Your task to perform on an android device: I want to add to in my cart the Samsung Z flip phone if i want to purchase this phone in future so i will purchase easily
Image 0: 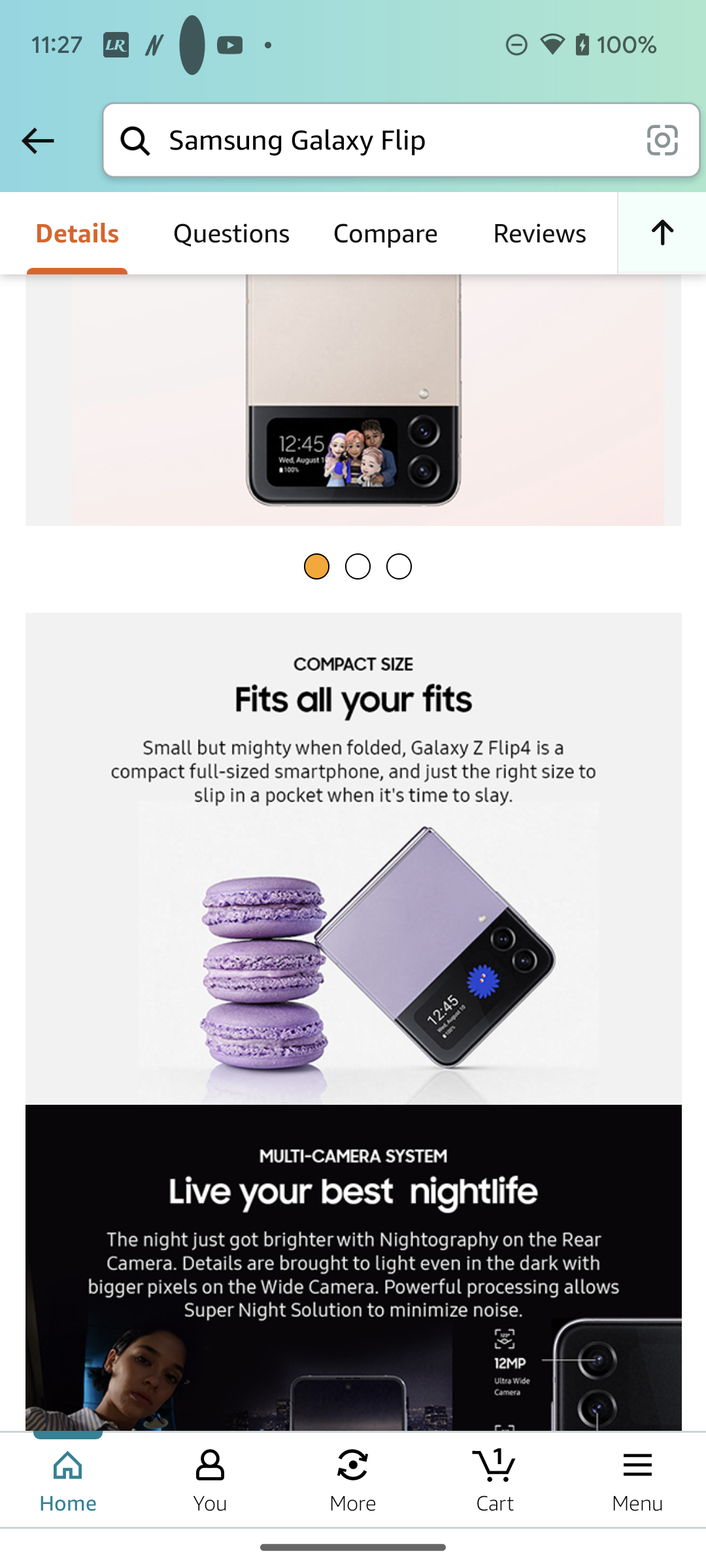
Scroll down to view the add to cart option 
Step 0: scroll up
Image 1: 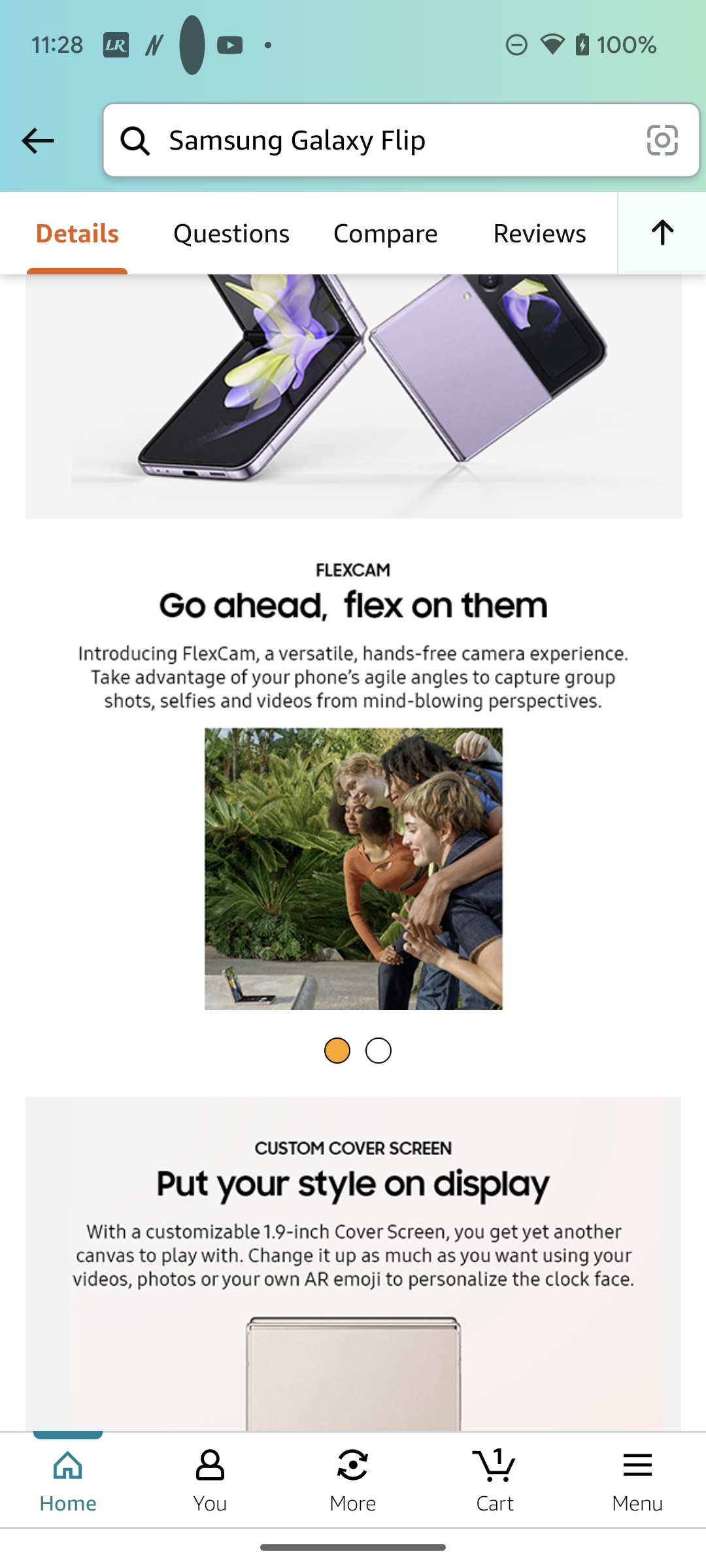
Scroll down to view the add to cart option 
Step 1: scroll up
Image 2: 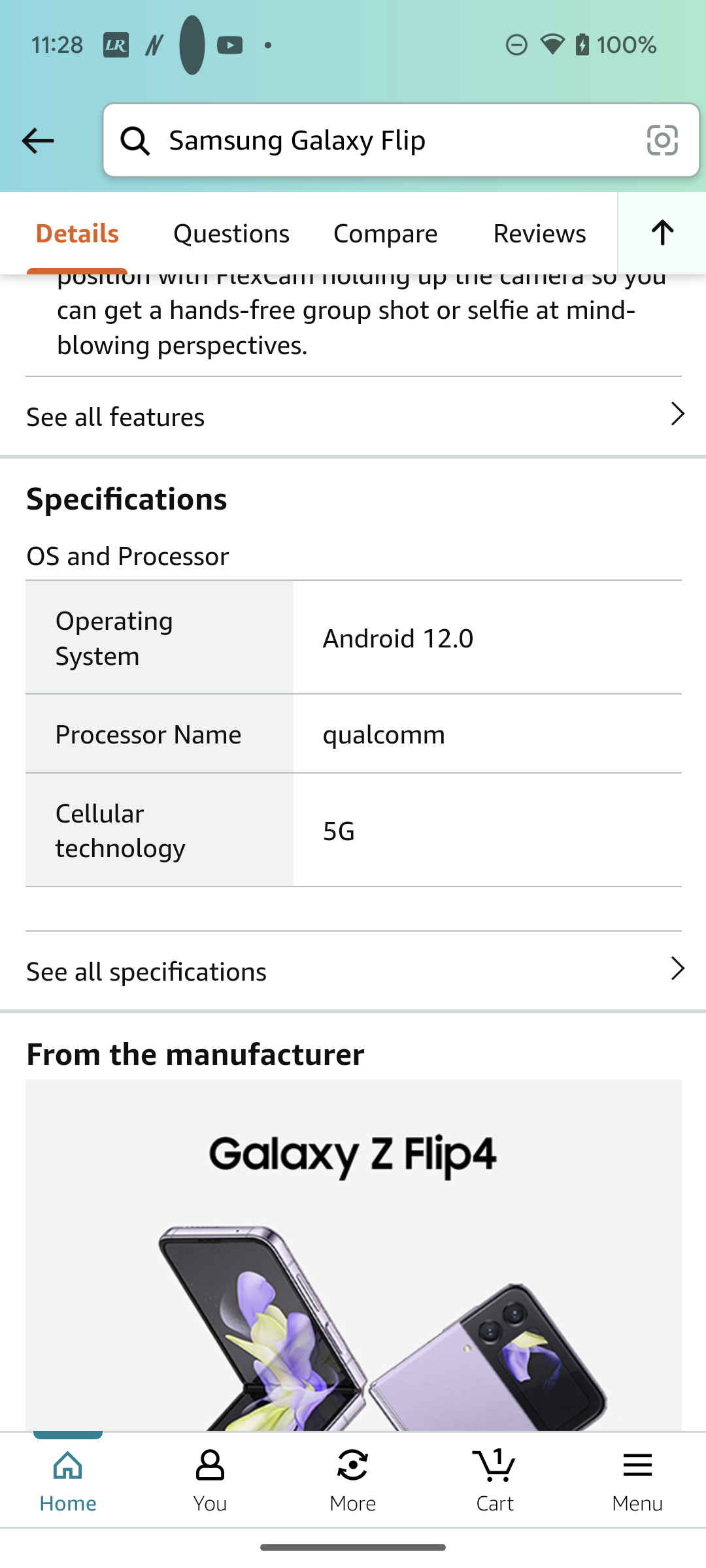
Scroll down to view the add to cart option 
Step 2: scroll up
Image 3: 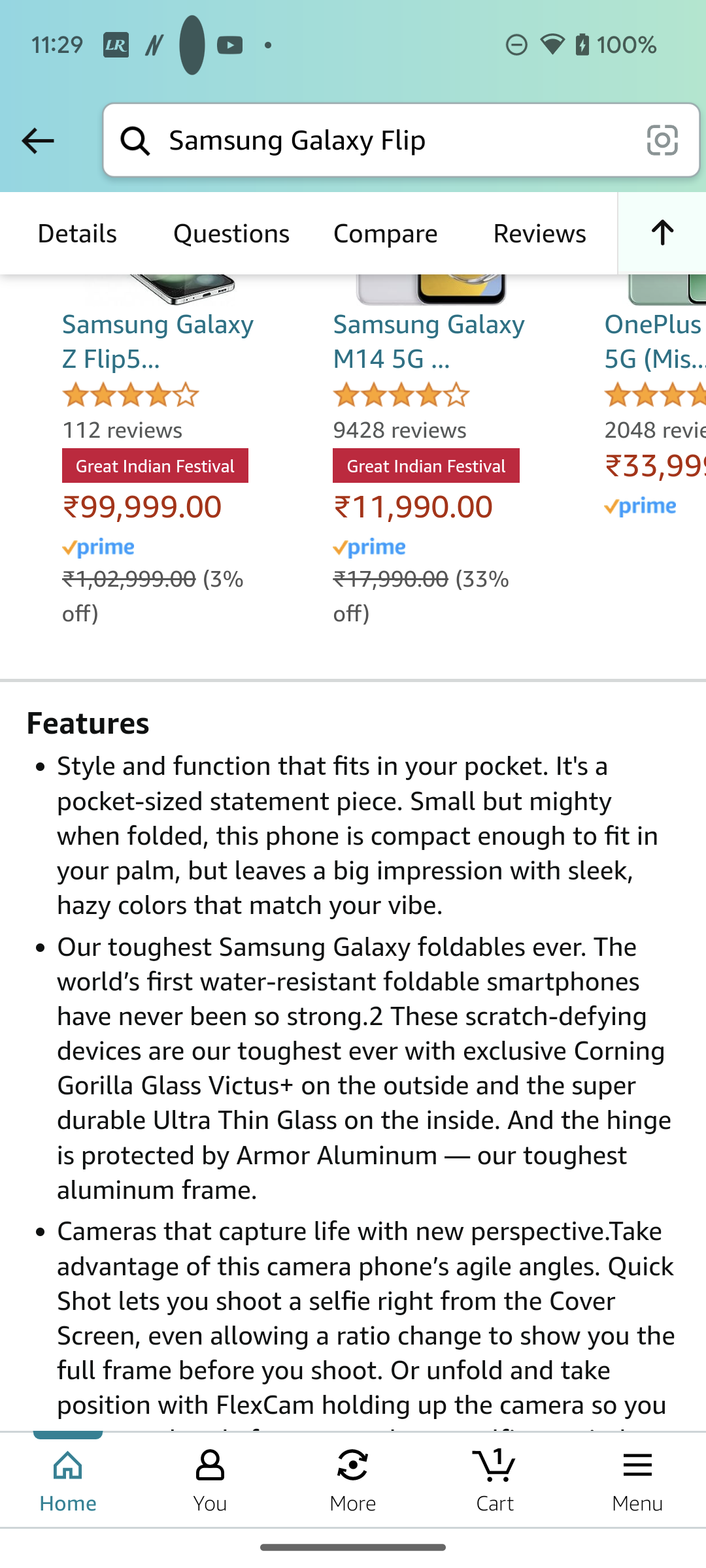
Scroll down to view the add to cart option 
Step 3: scroll up
Image 4: 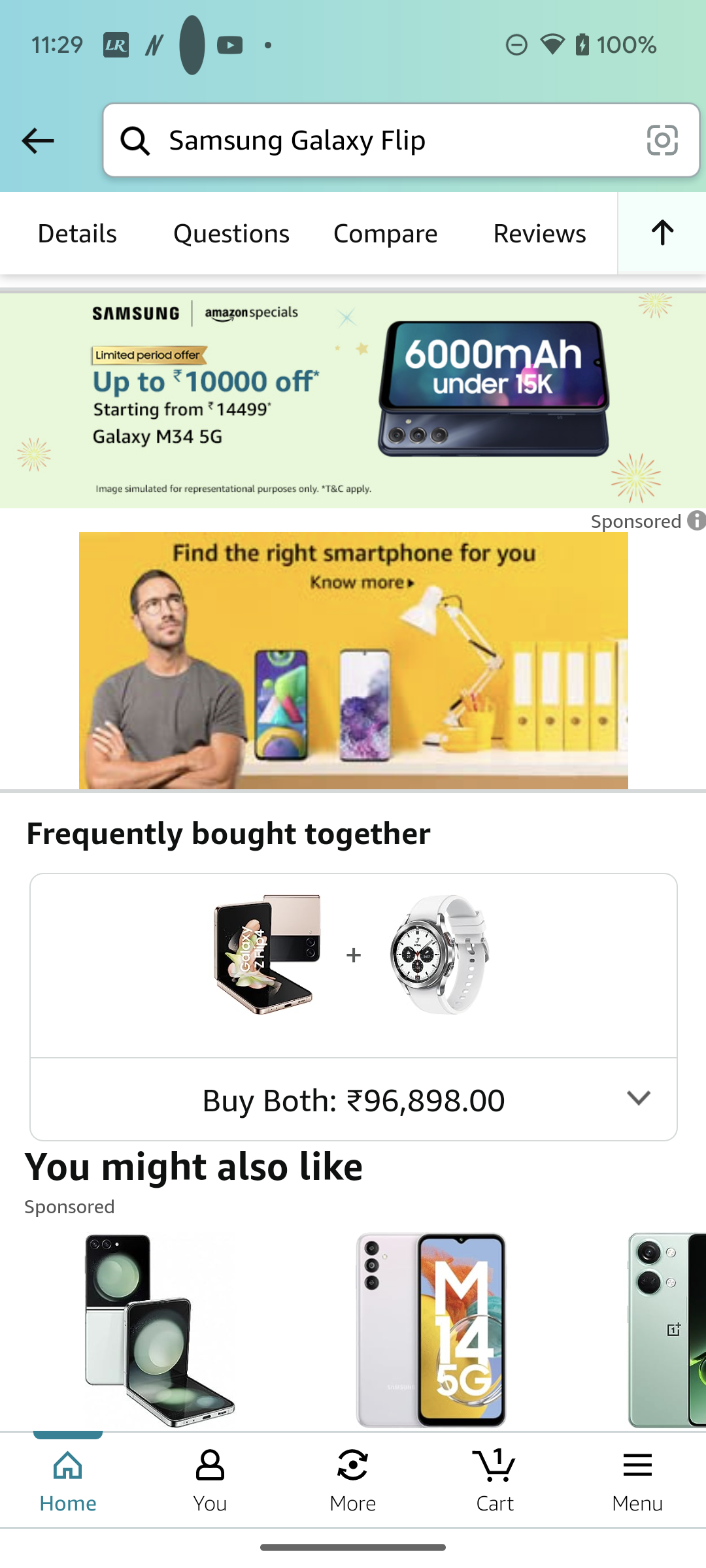
Scroll down to view the add to cart option 
Step 4: scroll up
Image 5: 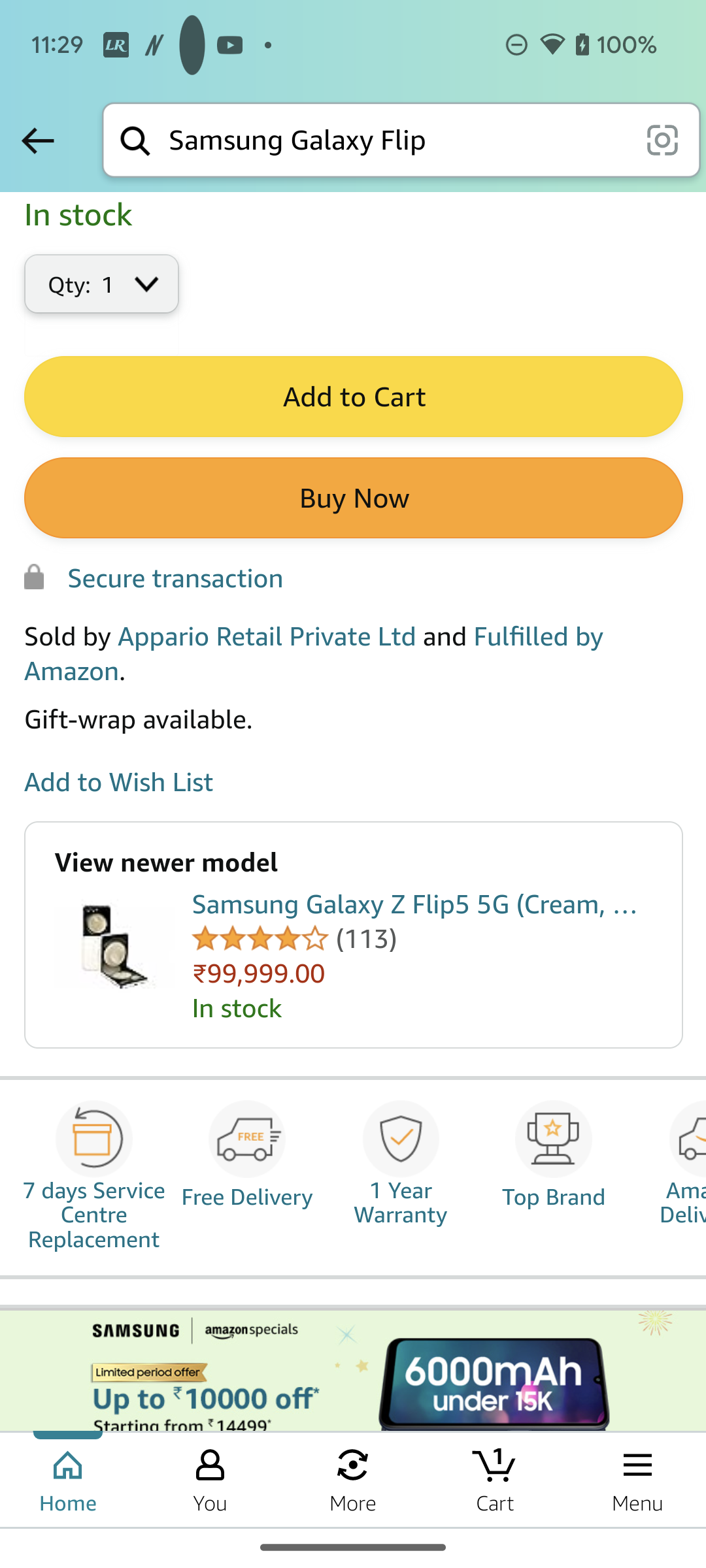
Click on the Add to cart button
Step 5: click (352, 397)
Image 6: 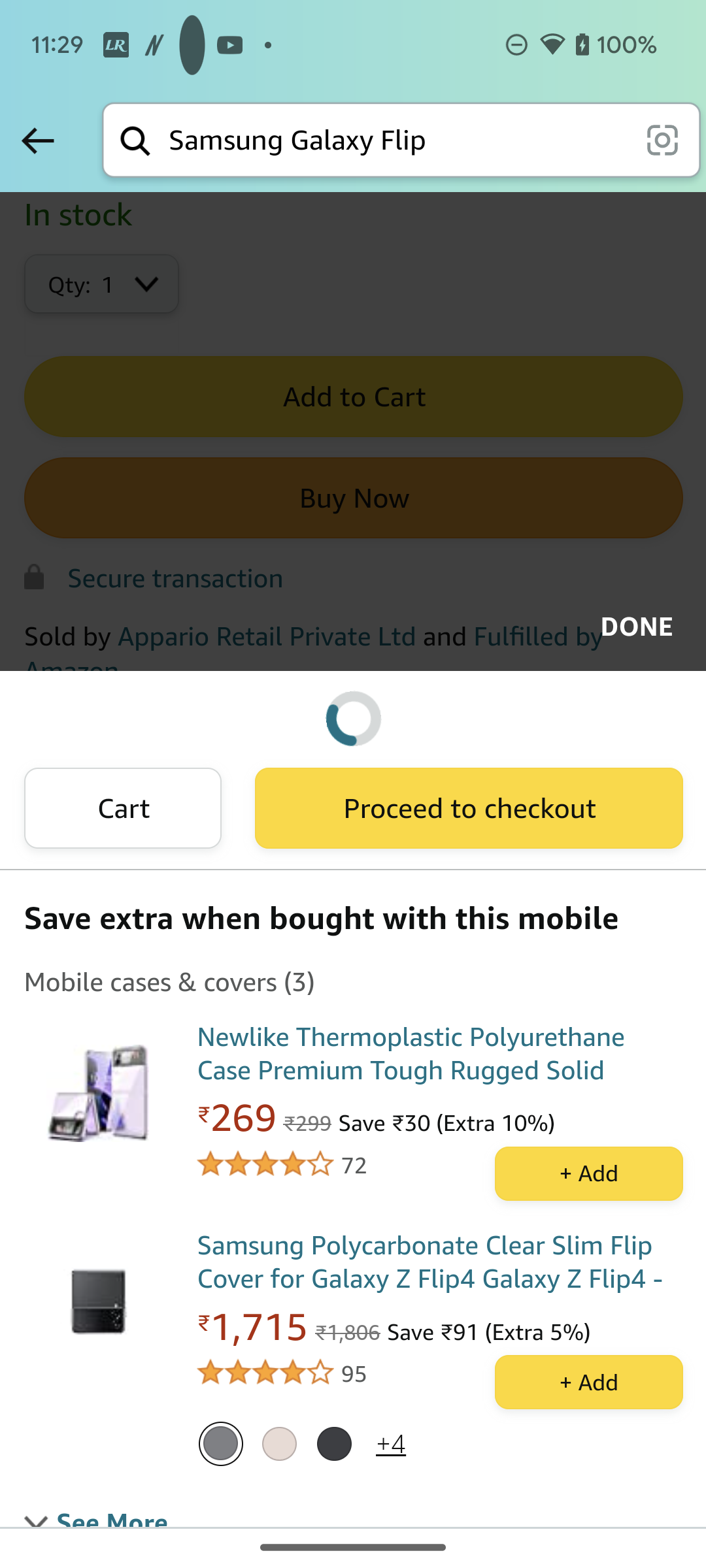
Click on the Add to cart button
Step 6: wait
Image 7: 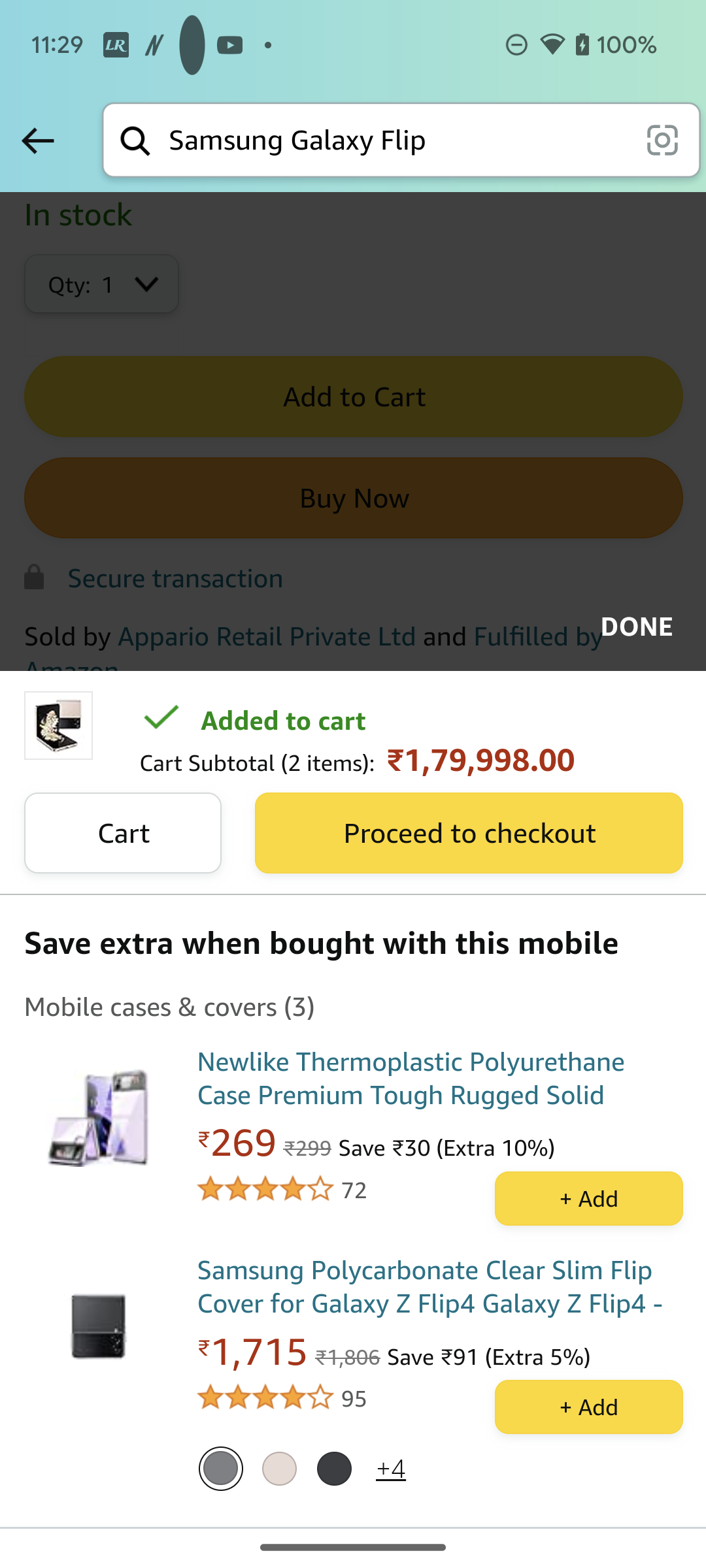
Click on the done option at the right of the screen
Step 7: click (636, 626)